Your task to perform on an android device: I want to download this uploaded file germanycountryst00sols.pdf to save a copy of this file in my phone's storage, so download the germanycountryst00sols.pdf file in the OneDrive app.
Image 1: 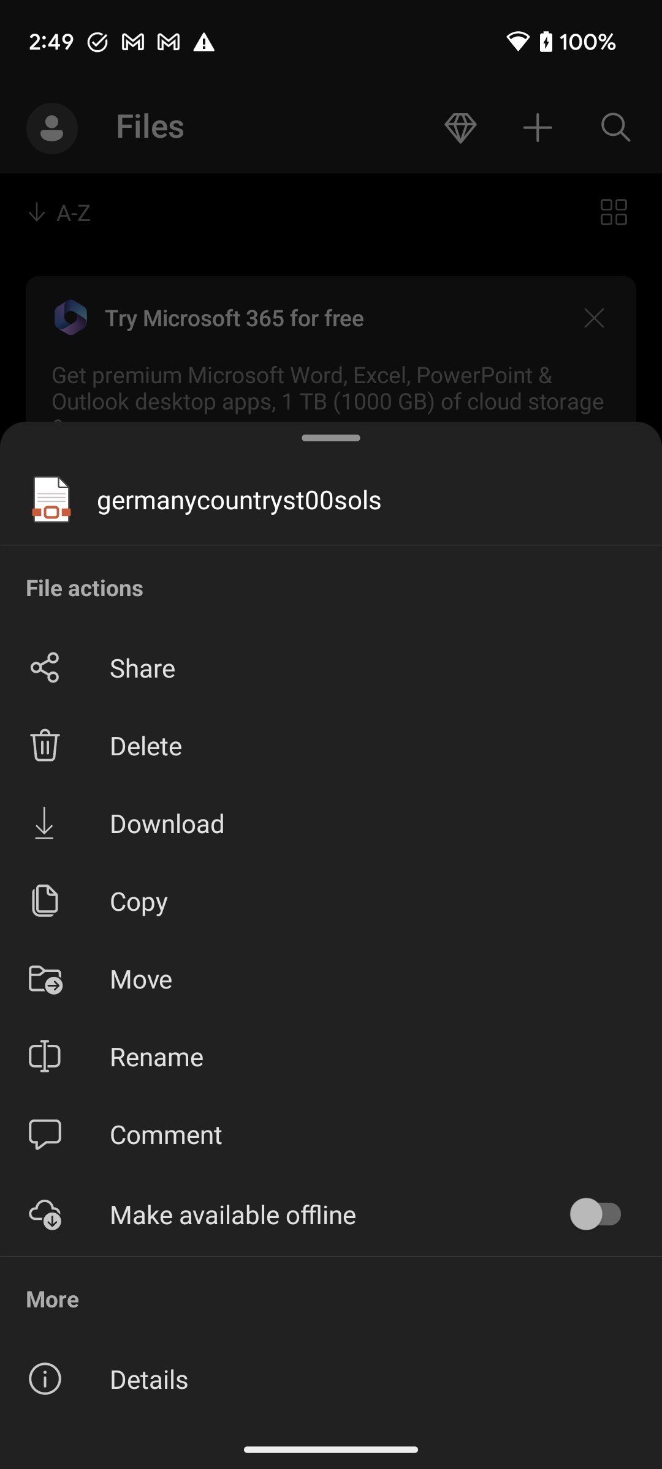
Click on the Download option to download this file.
Step 1: click (375, 823)
Image 2: 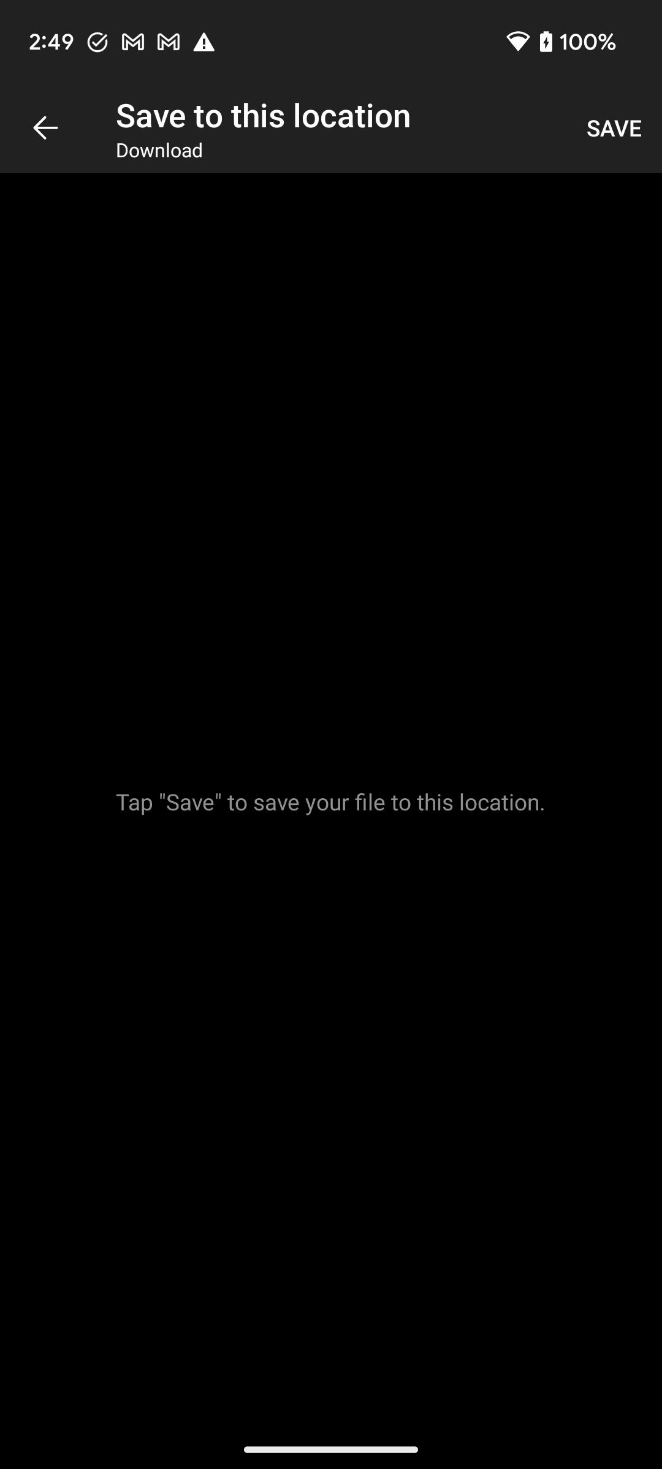
Click on the Save button at the top right corner of the screen to download this file.
Step 2: click (614, 128)